Your task to perform on an android device: While reading the Project Hail Mary book, the small font size was straining my eyes, so I adjusted it using the Kindle app.
Image 0: 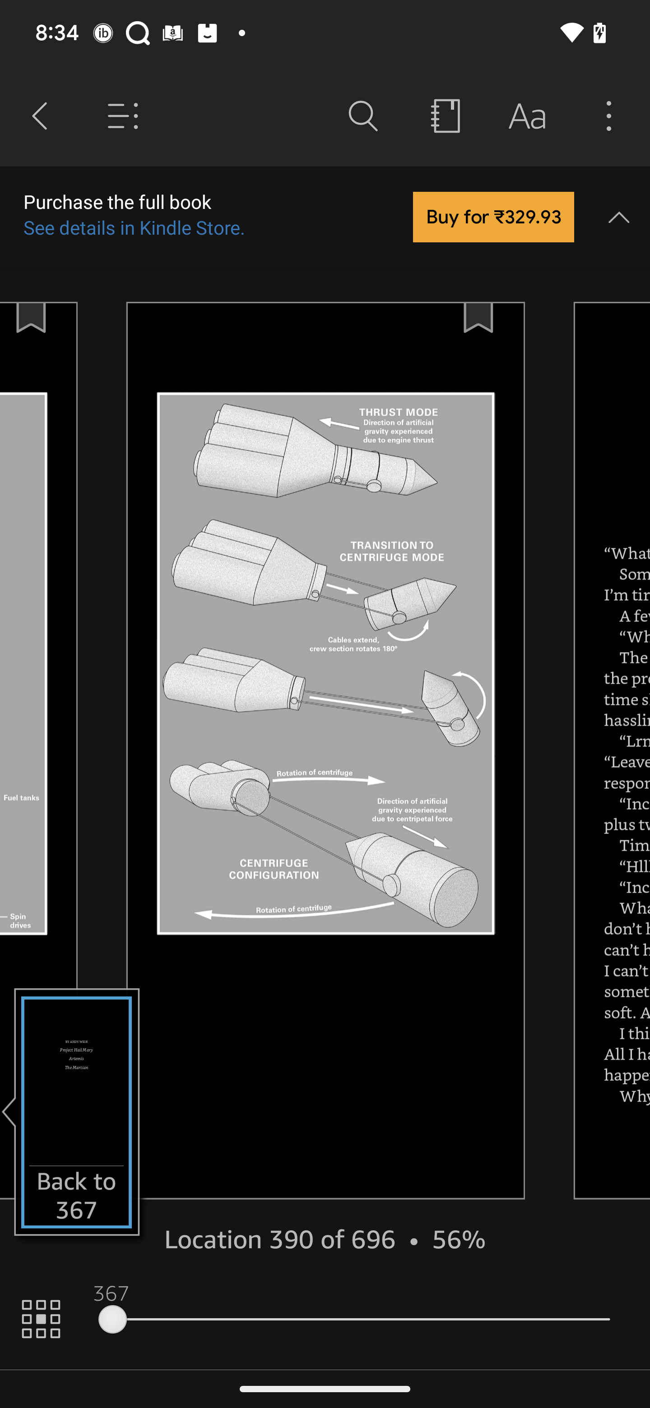
Click on the Font icon to adjust the font
Step 0: click (527, 116)
Image 1: 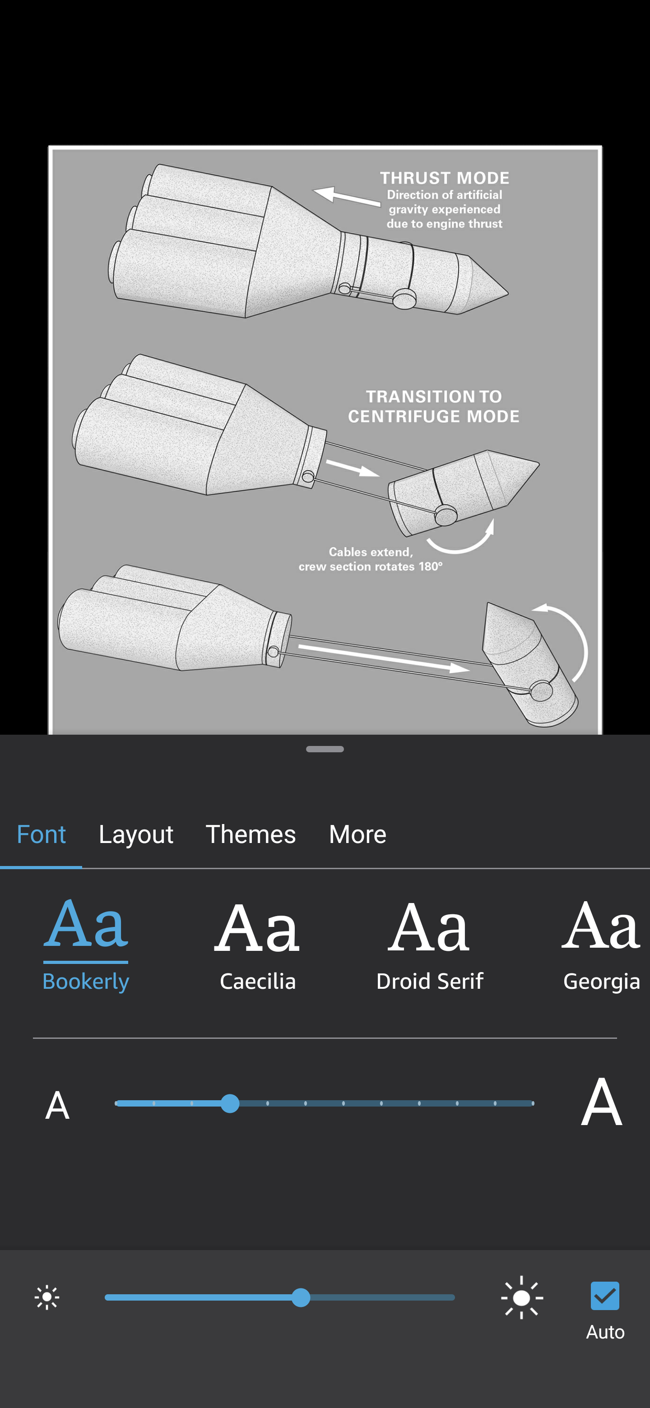
Click on the Capital A to increase the font
Step 1: click (614, 1098)
Image 2: 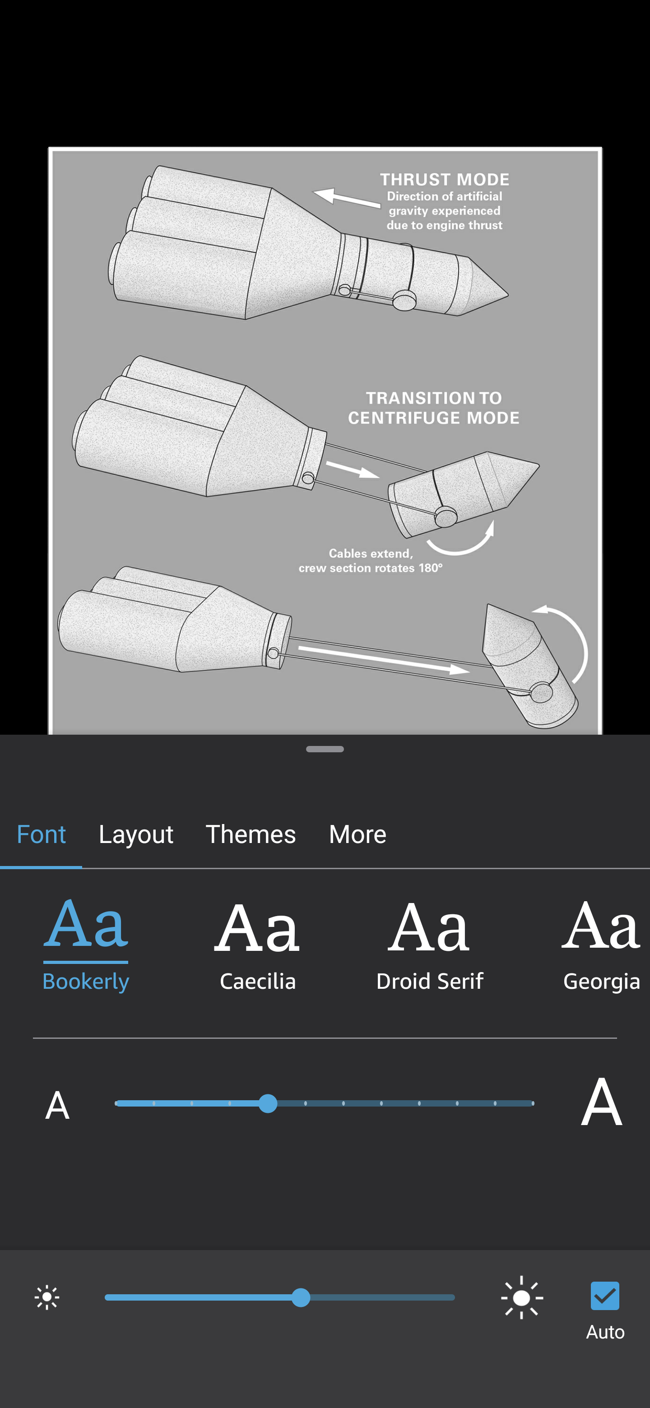
Click on the Capital A to increase the font
Step 2: click (614, 1098)